Your task to perform on an android device: I want to search for the red dress file in the dropbox app.
Image 0: 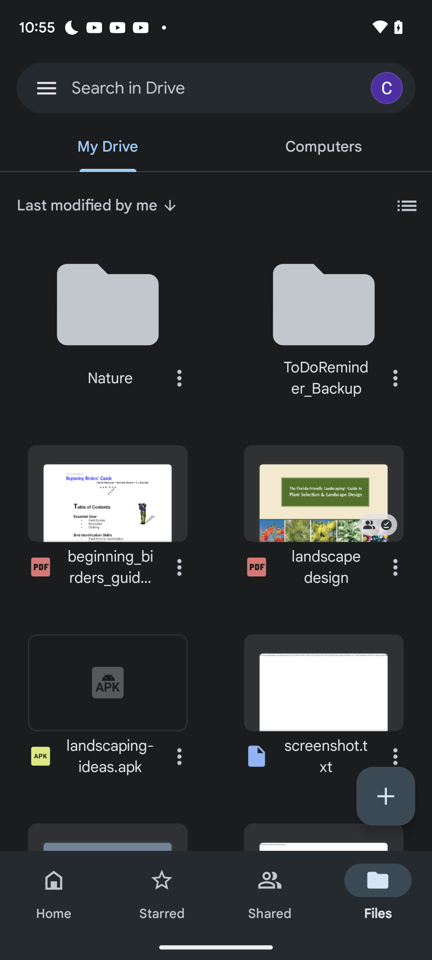
Open dropbox app
Step 0: open app "Dropbox"
Image 1: 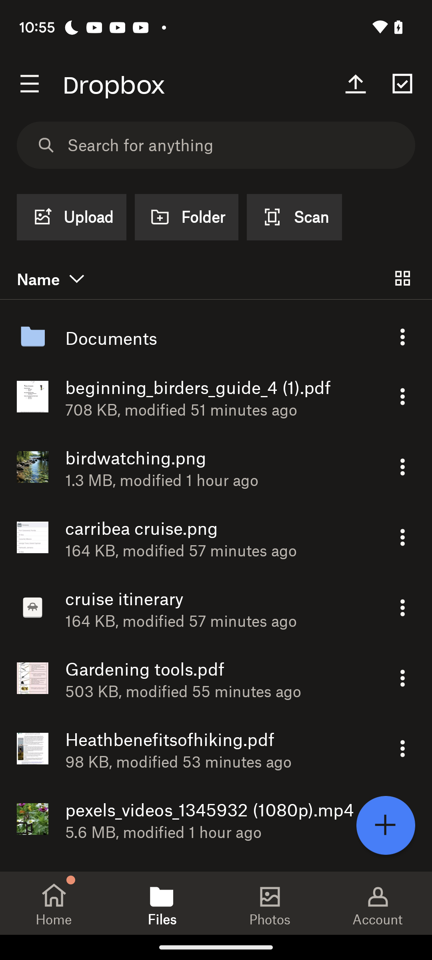
Open dropbox app
Step 1: open app "Dropbox"
Image 2: 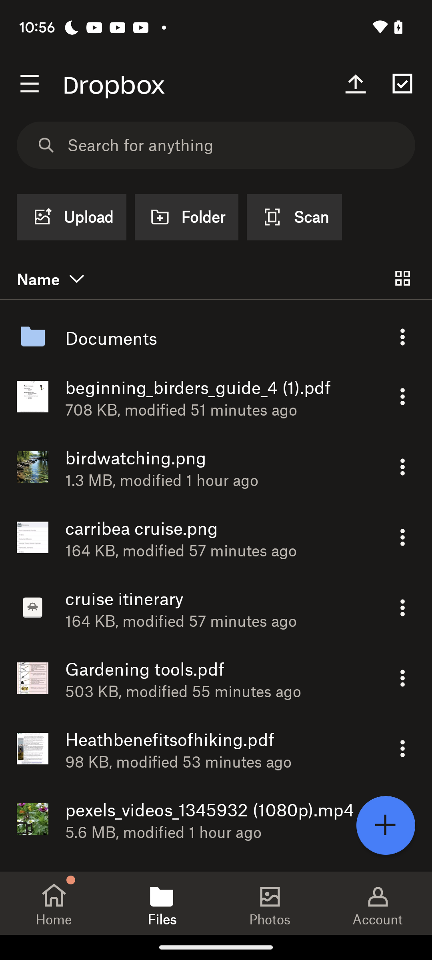
Click on the search textbox at the top of the screen
Step 2: click (237, 145)
Image 3: 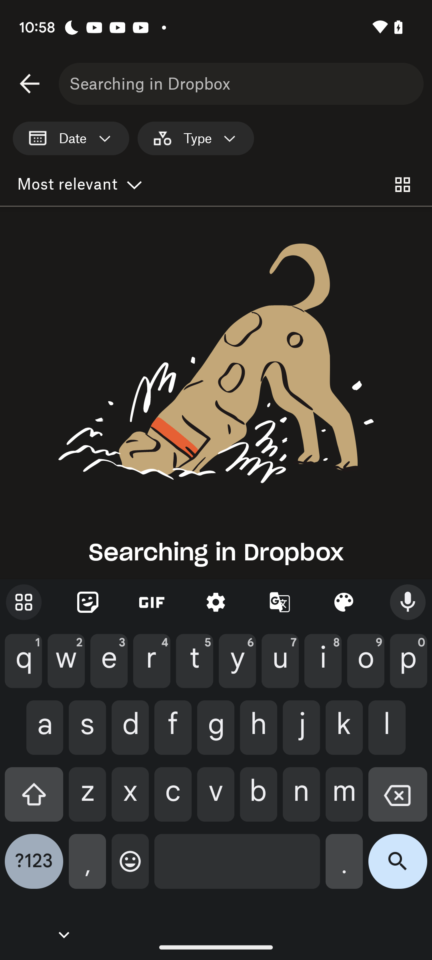
Enter text as red dress 
Step 3: type "red dress"
Image 4: 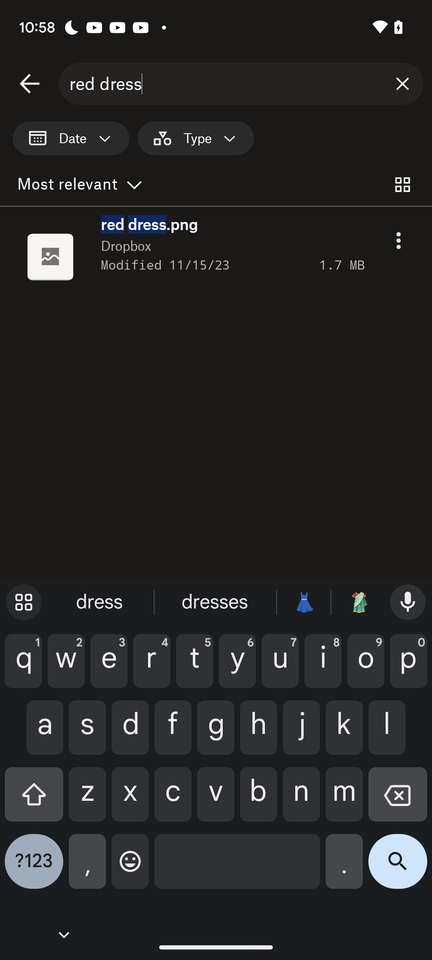
Enter text as red dress 
Step 4: wait